Your task to perform on an android device: The Hotel Atlantico Avenida seems like a good spot to stay, in my opinion. Examine the Hotel Atlantico Avenida specifics on the Booking.com app.
Image 0: 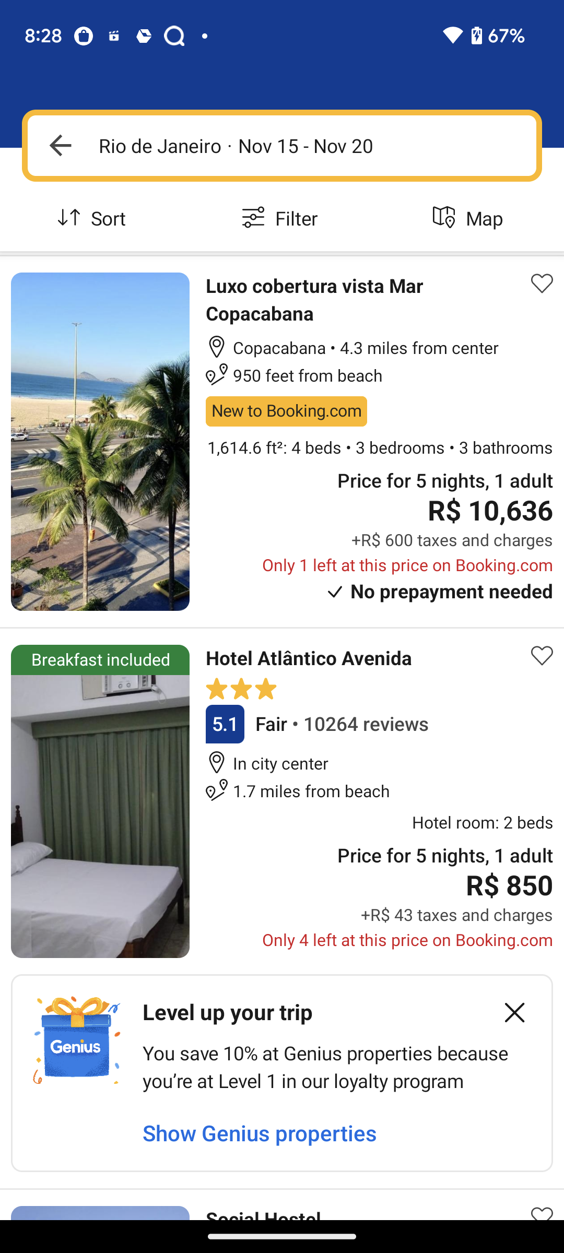
Click on the Hotel Atlantico Avenida 
Step 0: click (118, 764)
Image 1: 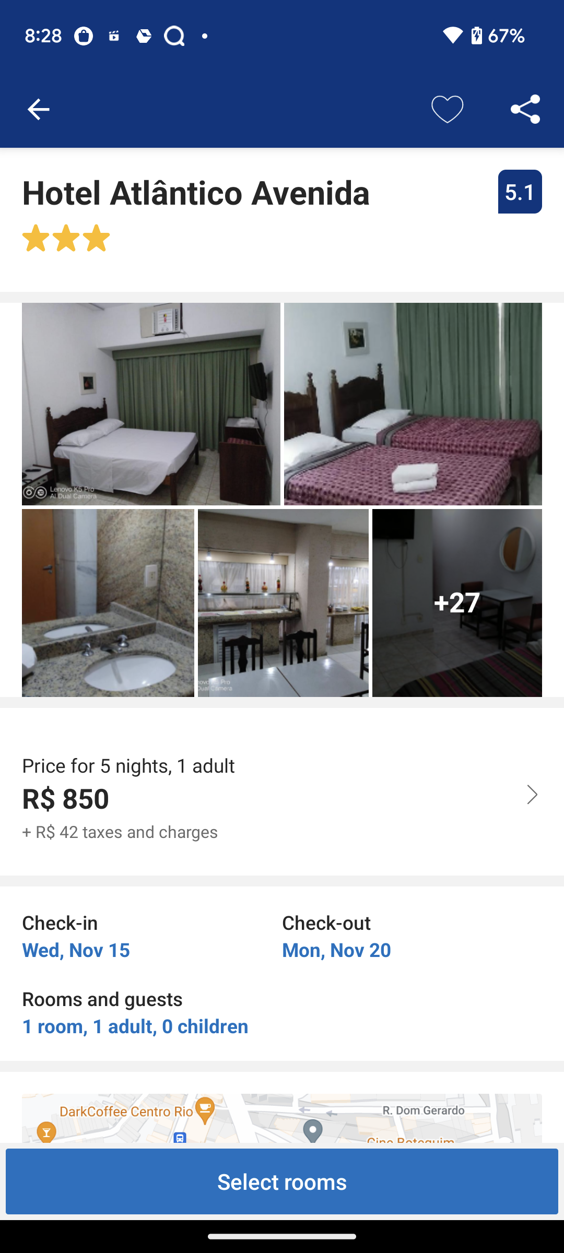
swipe up to see all facilities
Step 1: scroll down
Image 2: 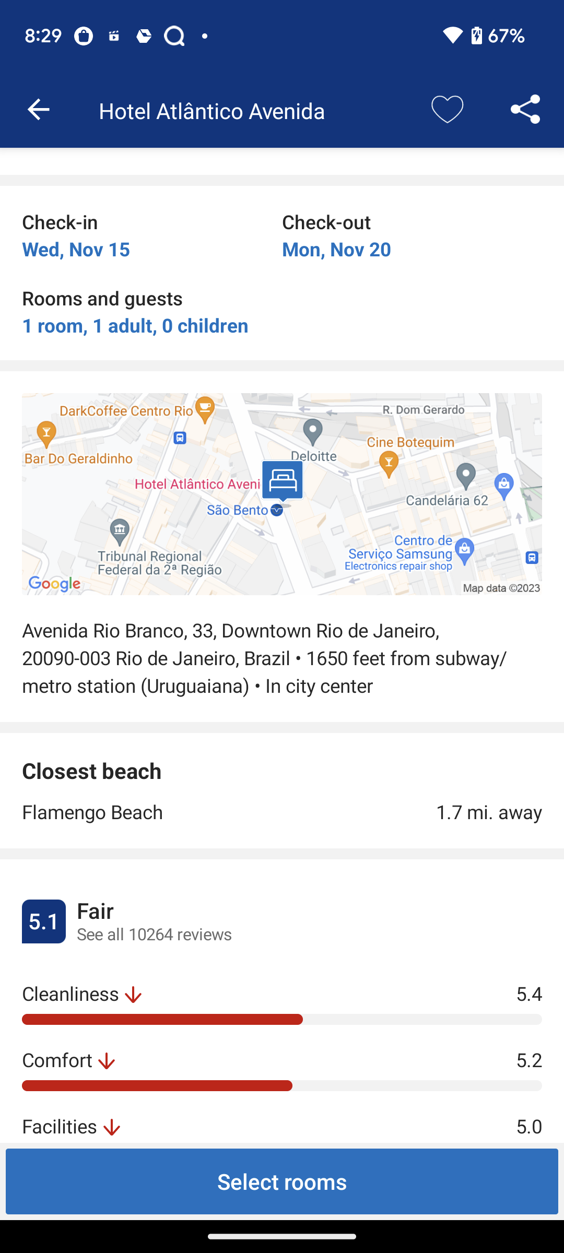
swipe up to see all facilities
Step 2: scroll down
Image 3: 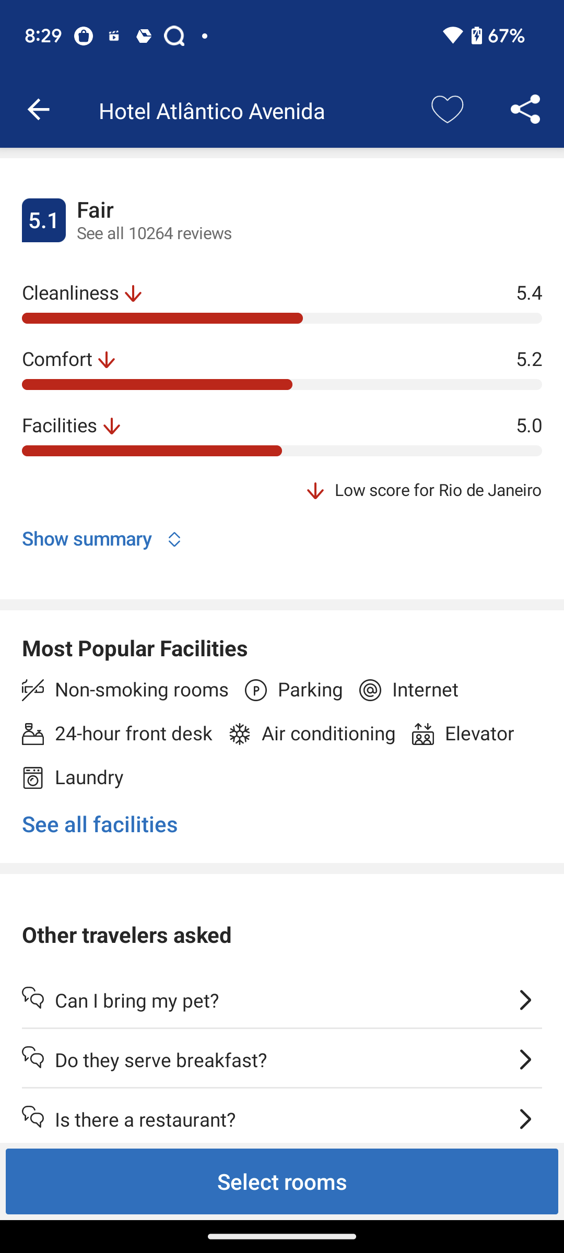
Click on See all Facilities
Step 3: click (100, 824)
Image 4: 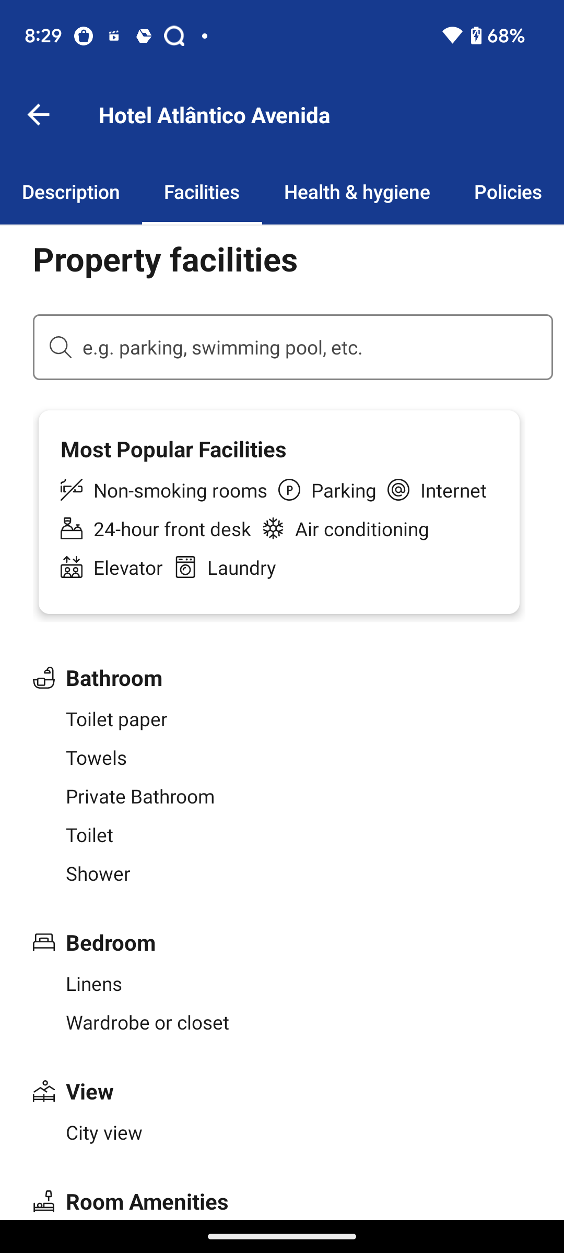
swipe up
Step 4: scroll down
Image 5: 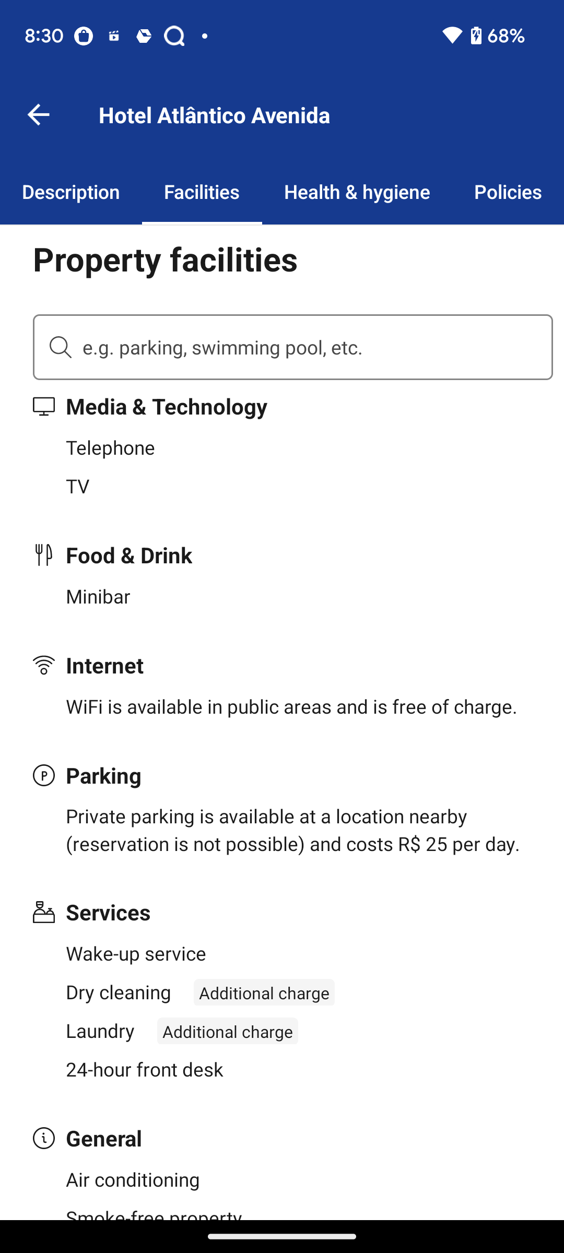
swipe up
Step 5: scroll down